Your task to perform on an android device: I want to unmark the email from Netalie Larson as read.
Image 0: 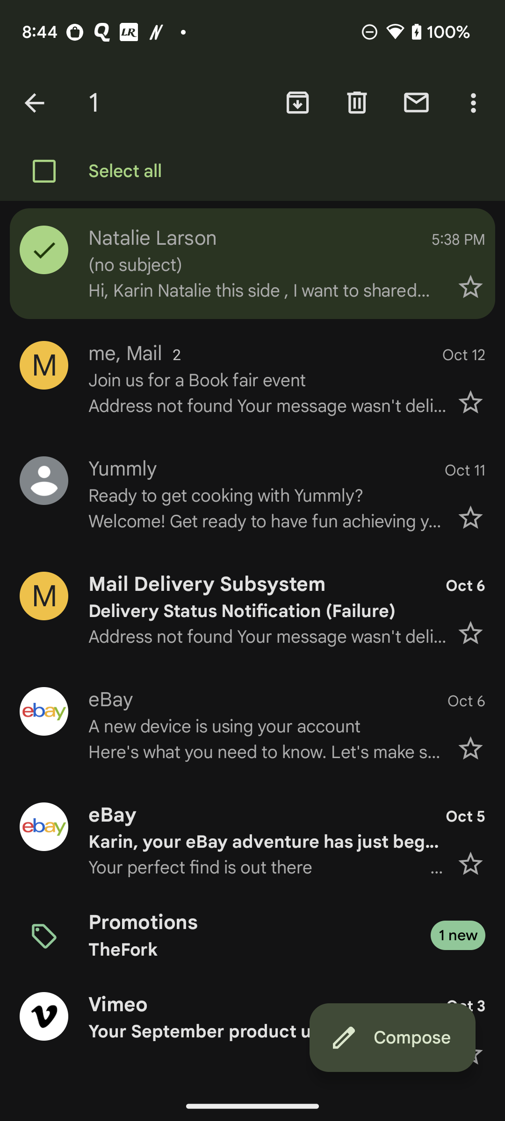
Click on the message icon at the top of the screen
Step 0: click (416, 102)